Your task to perform on an android device: I'd like to send the first photo from the Photos app to my friend Eva via Gmail at EvaCook@dayrep.com because she requested it.
Image 0: 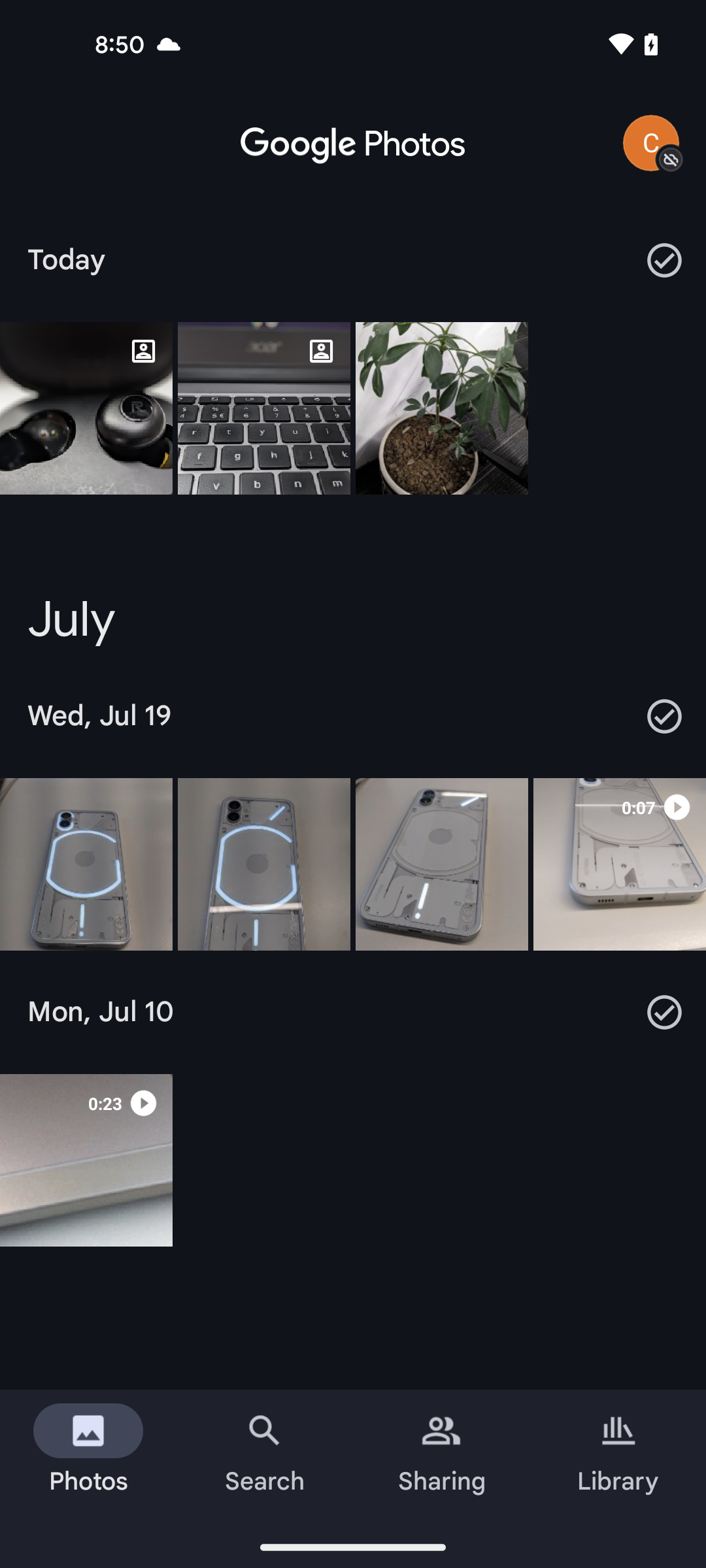
click on the first photo
Step 0: click (86, 408)
Image 1: 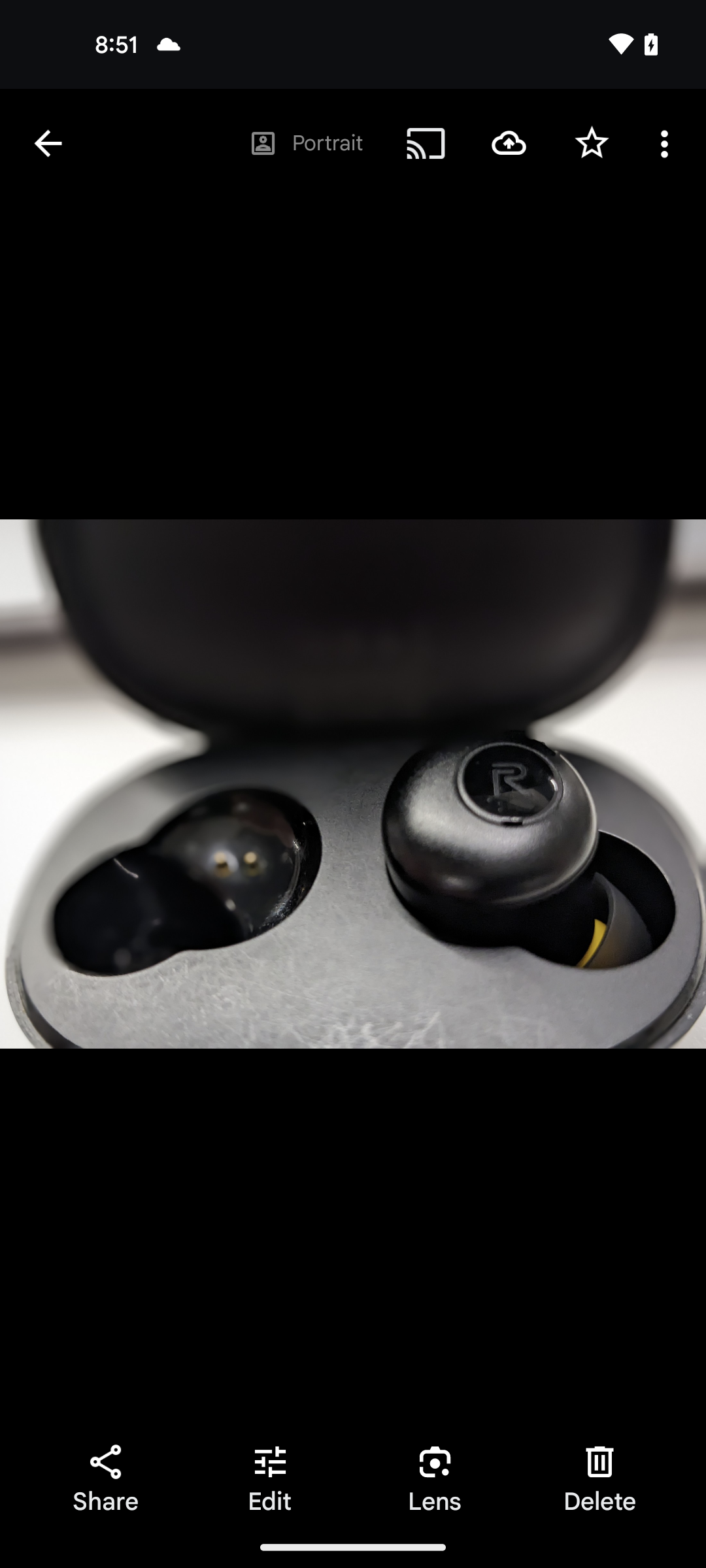
click on the Share option at the bottom left corner of the screen
Step 1: click (105, 1478)
Image 2: 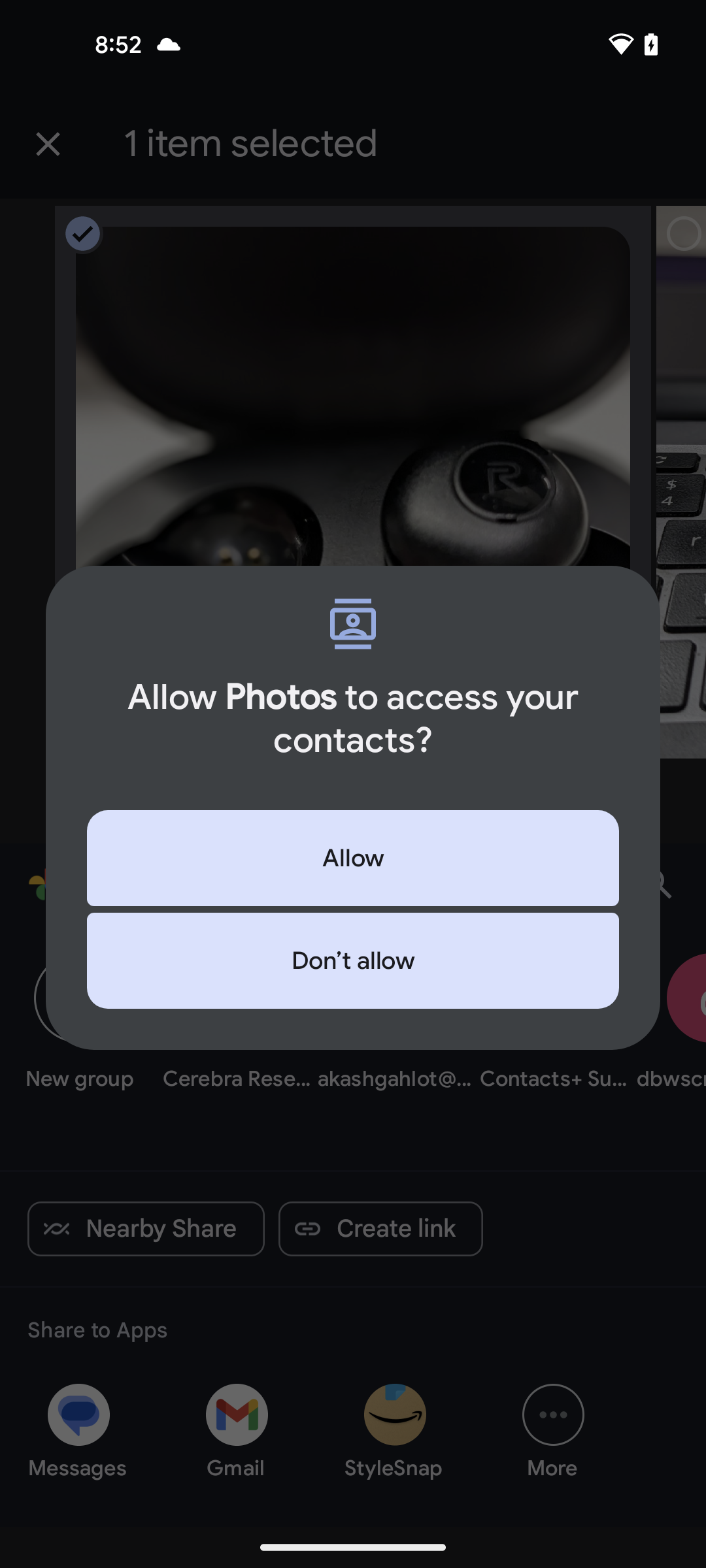
click on the allow option
Step 2: click (353, 858)
Image 3: 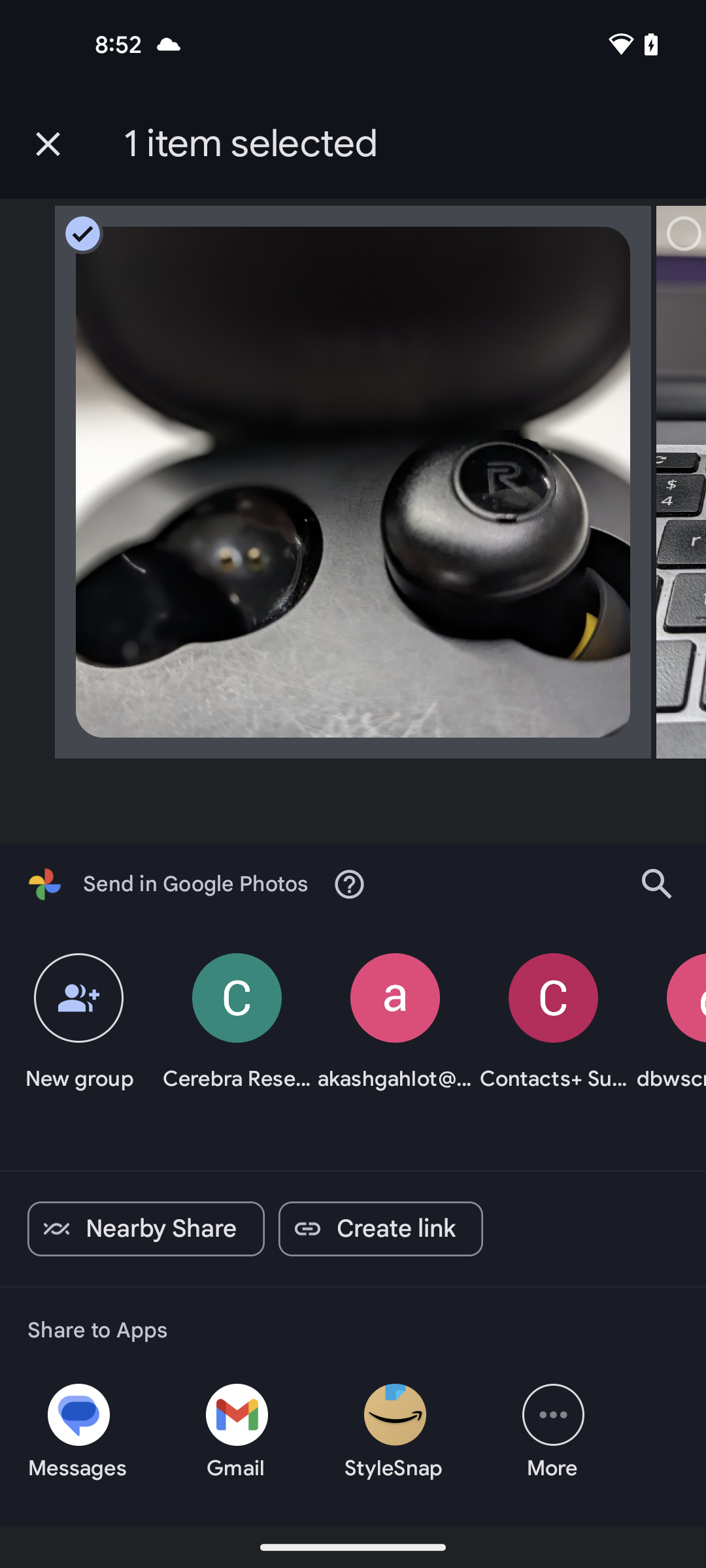
select the Gmail app at the bottom of the screen
Step 3: click (237, 1426)
Image 4: 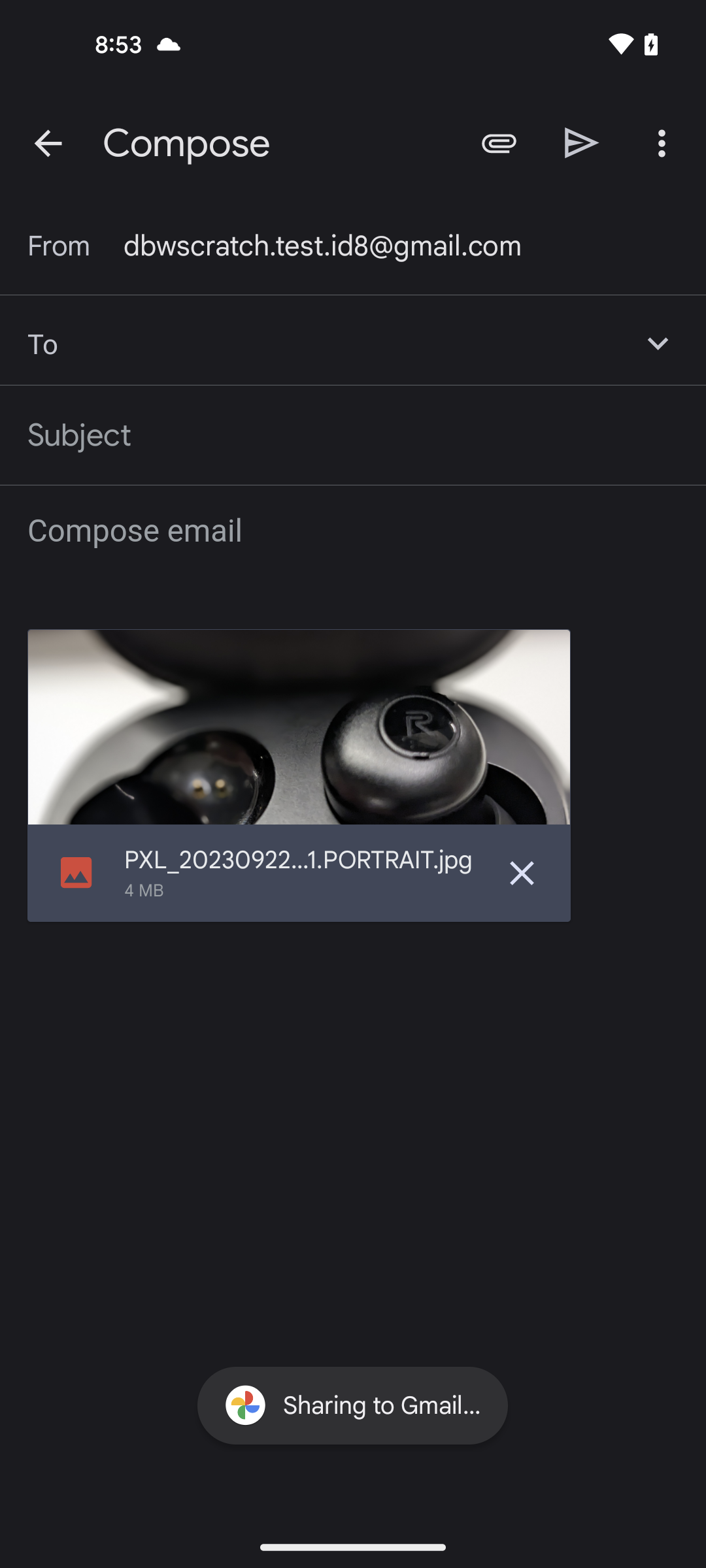
click on the receiver email ID section
Step 4: click (351, 343)
Image 5: 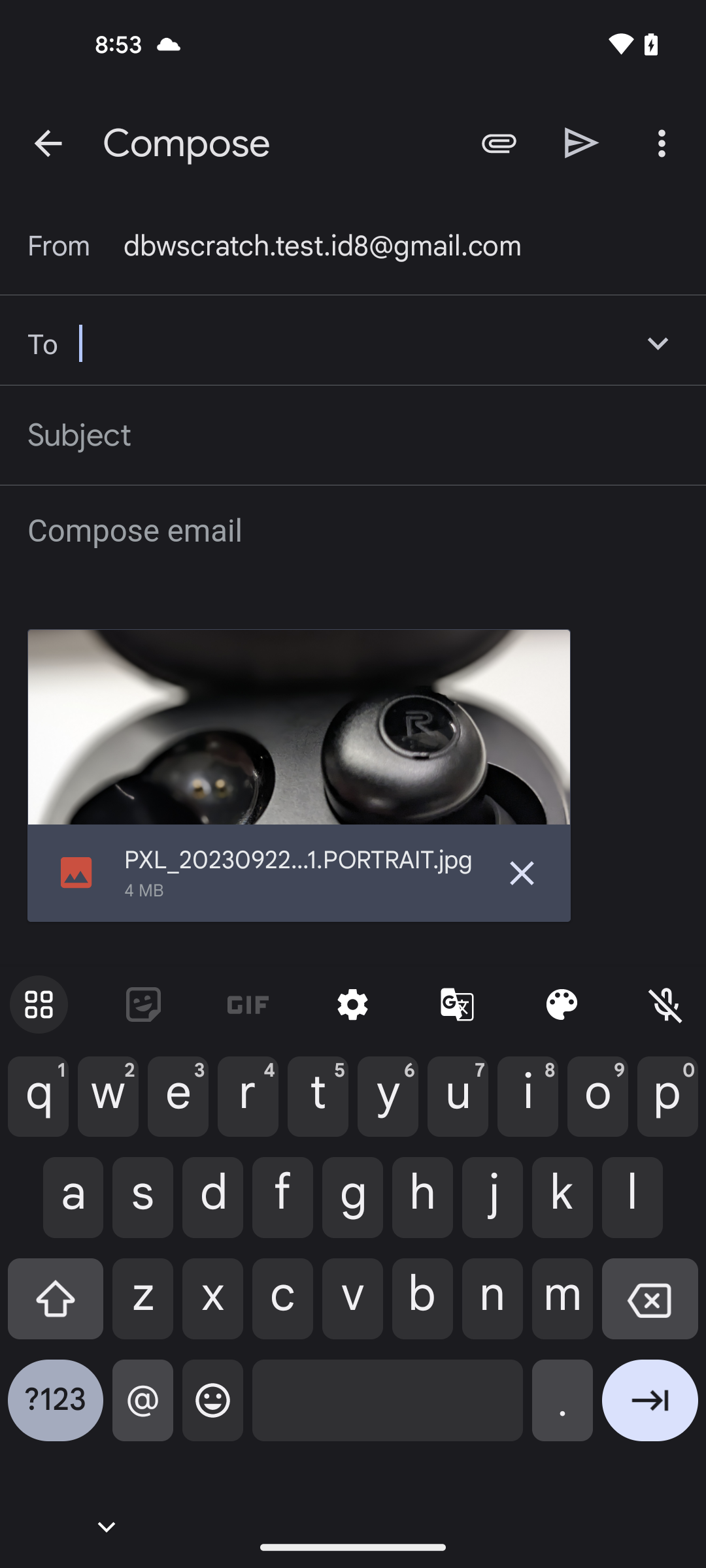
type the email ID of receiver EvaCook@dayrep.com
Step 5: type "EvaCook@dayrep.com"